Your task to perform on an android device: I am cooking a dish in the oven, and for that, set the timer to 30 minutes in the clock app.
Image 0: 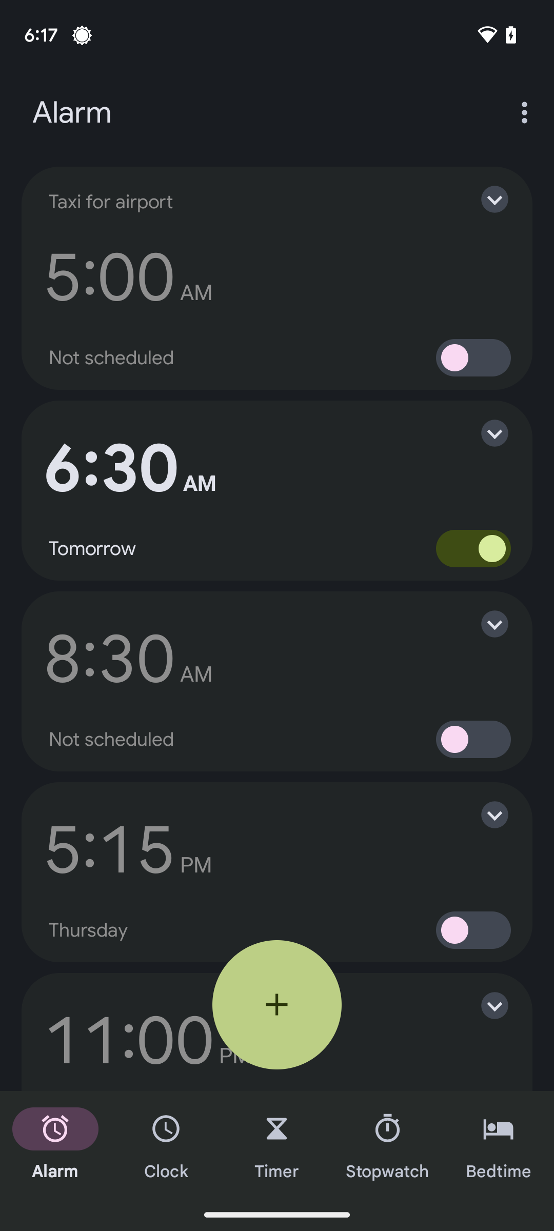
At the bottom of the screen, click on the Timer icon.
Step 0: click (277, 1145)
Image 1: 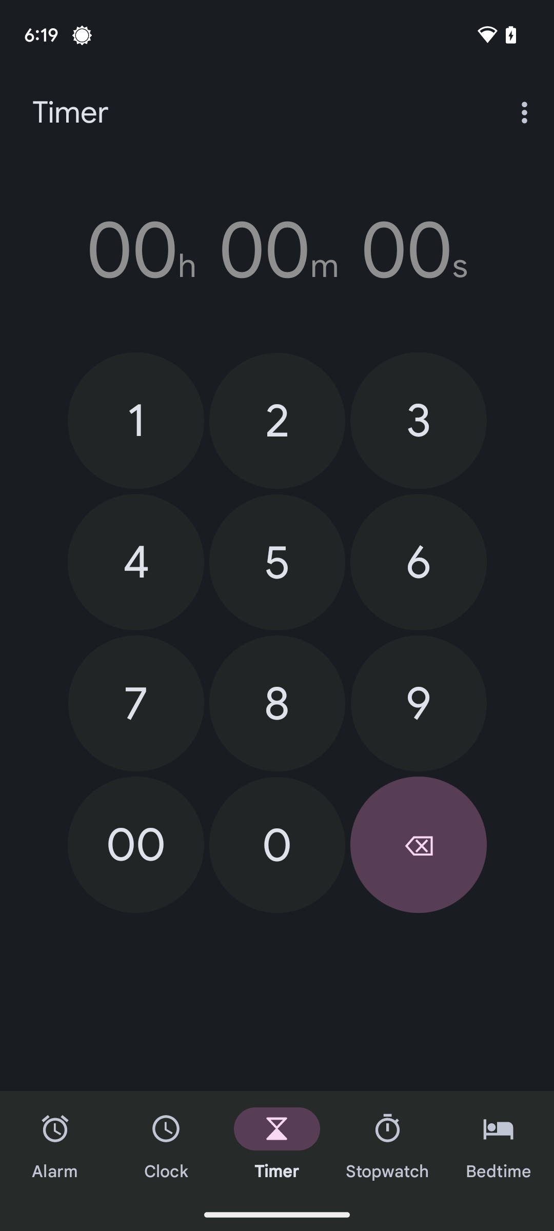
Set the timer to 30 minutes using the number pad on the screen.
Step 1: click (419, 421)
Image 2: 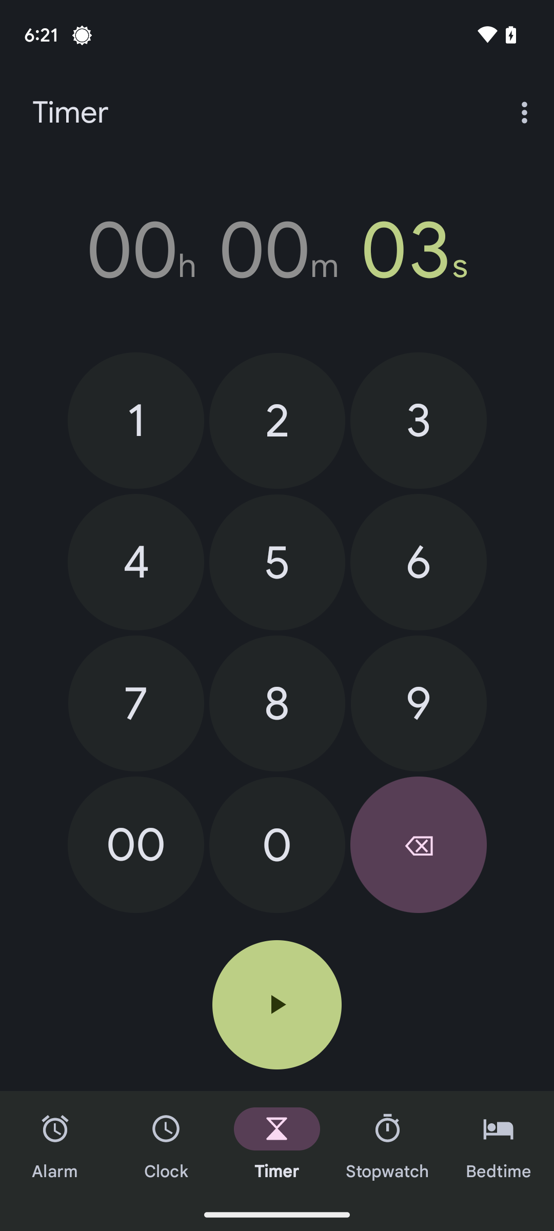
Set the timer to 30 minutes using the number pad on the screen.
Step 2: click (277, 844)
Image 3: 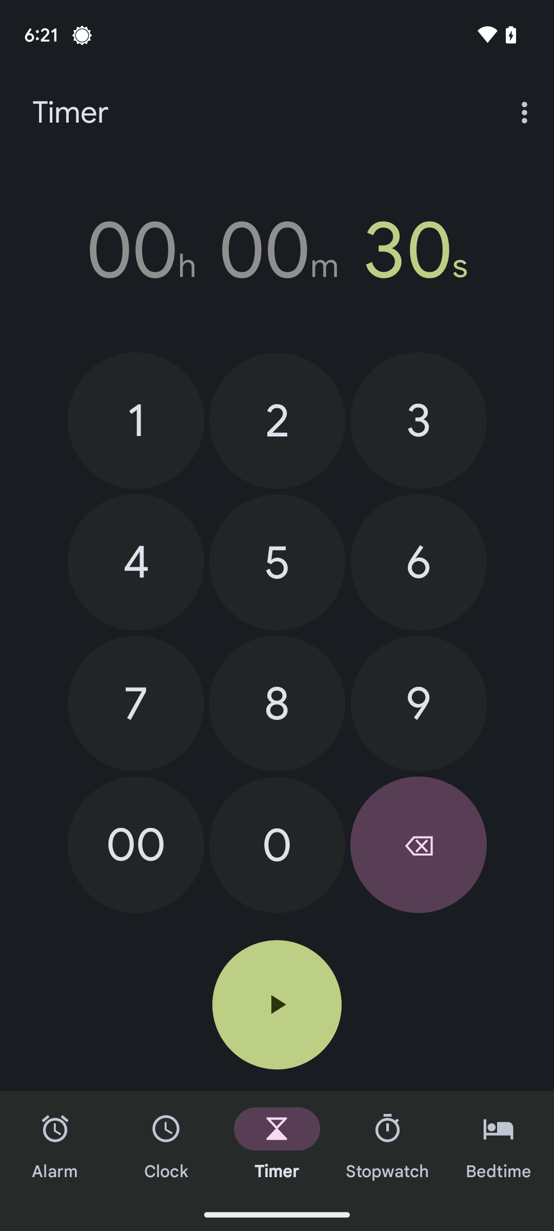
Set the timer to 30 minutes using the number pad on the screen.
Step 3: click (277, 844)
Image 4: 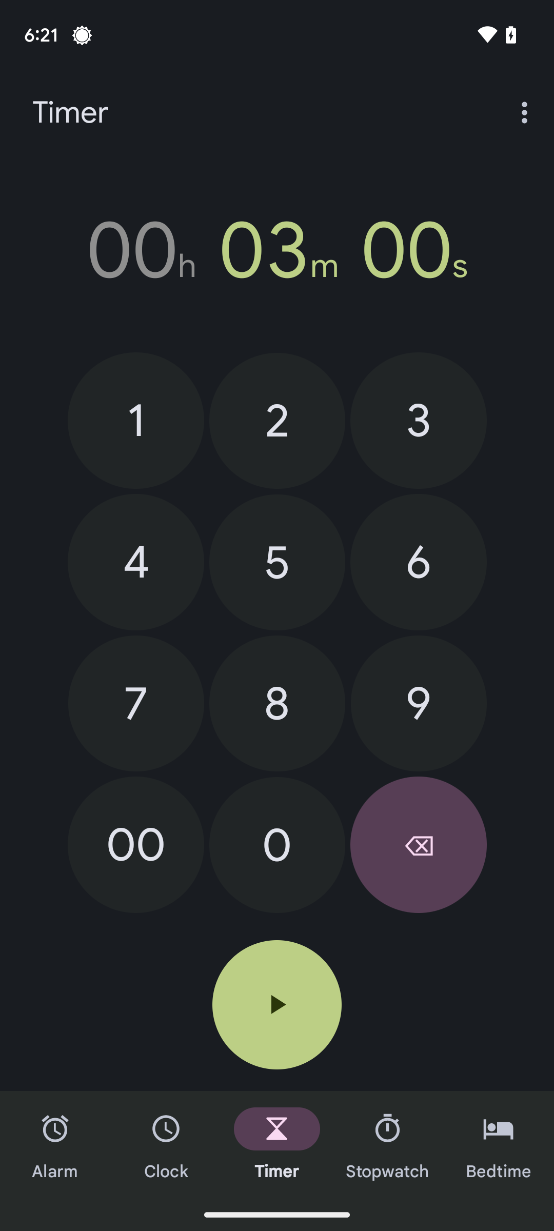
Set the timer to 30 minutes using the number pad on the screen.
Step 4: click (277, 844)
Image 5: 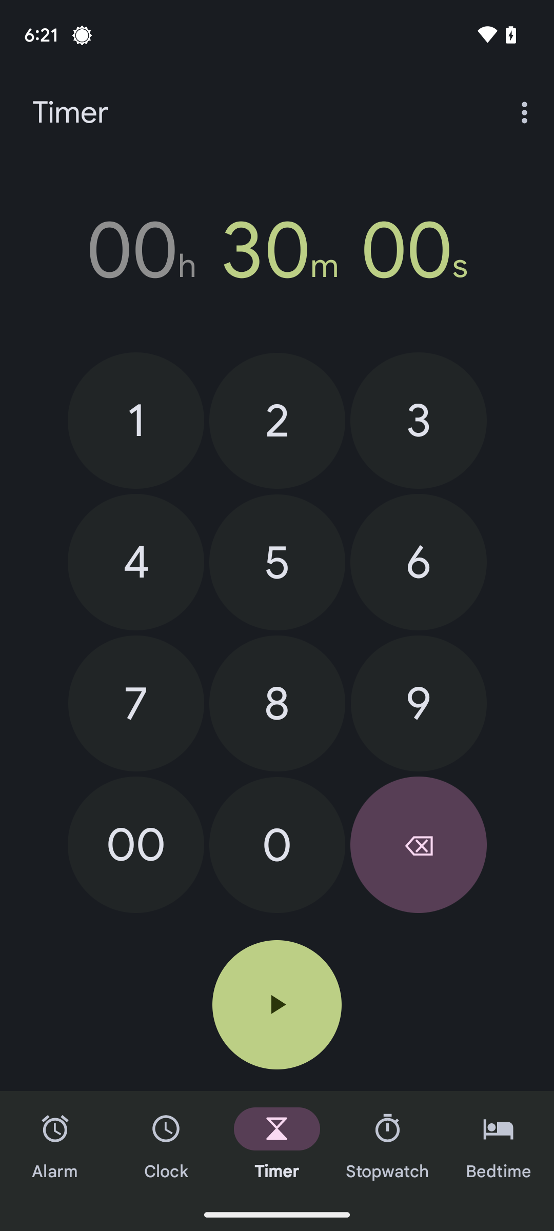
To start the timer, click on the start icon below the number pad.
Step 5: click (277, 1004)